Your task to perform on an android device: Mark as unread Cerebra Research email.
Image 0: 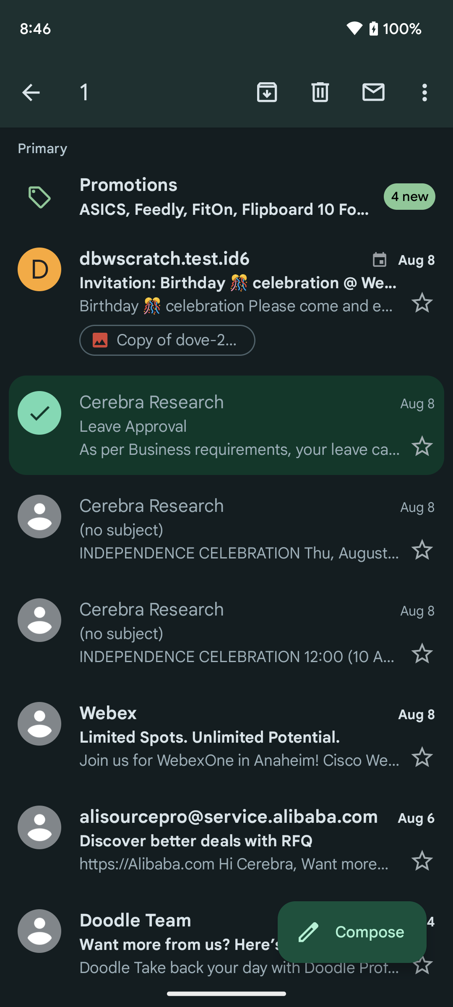
Click on the unread button at the top right corner of the screen to mark this email as unread.
Step 0: click (373, 92)